Your task to perform on an android device: I'd want to check the product in my cart using the Amazon app.
Image 0: 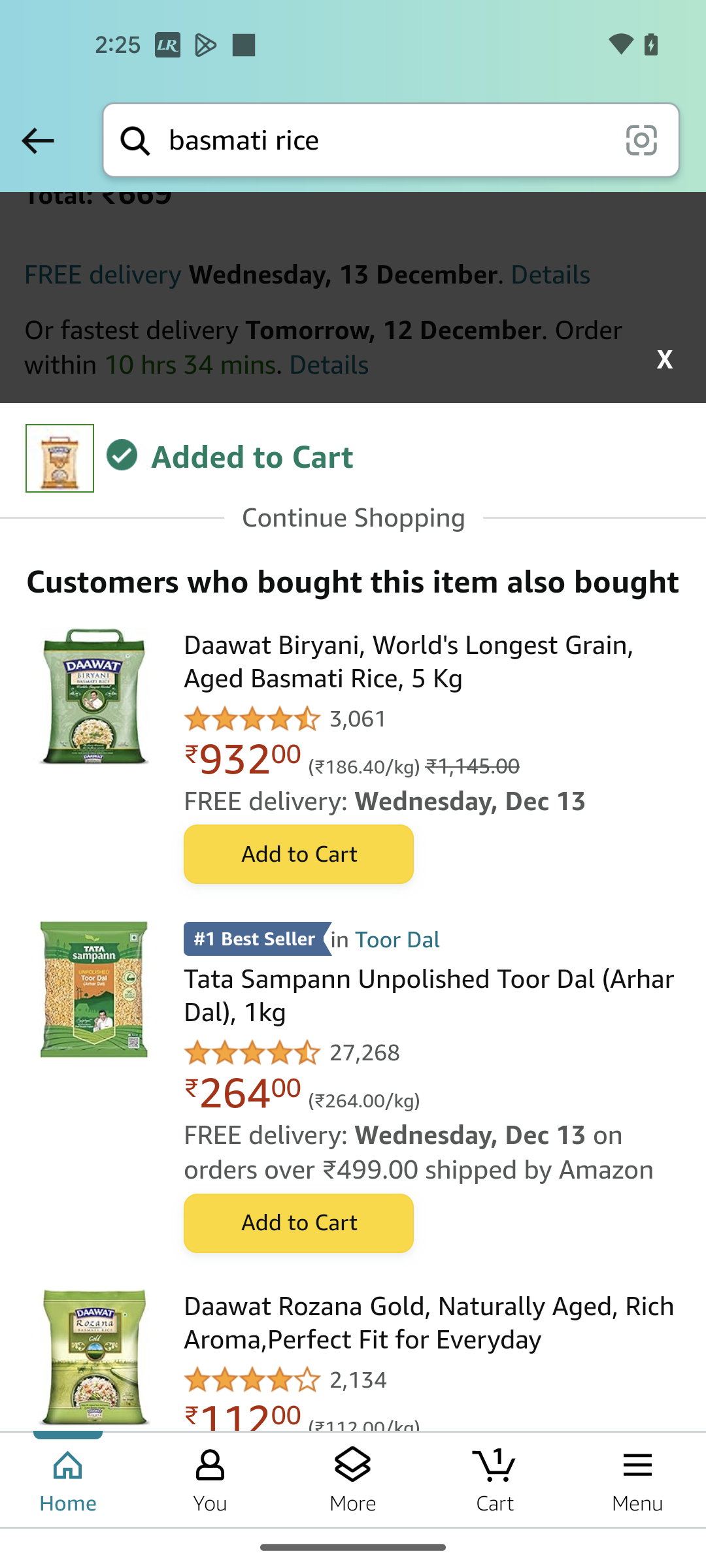
Go to the Cart Section
Step 0: click (495, 1479)